Your task to perform on an android device: Contact customer support and ask about the poolside bar facility.
Image 0: 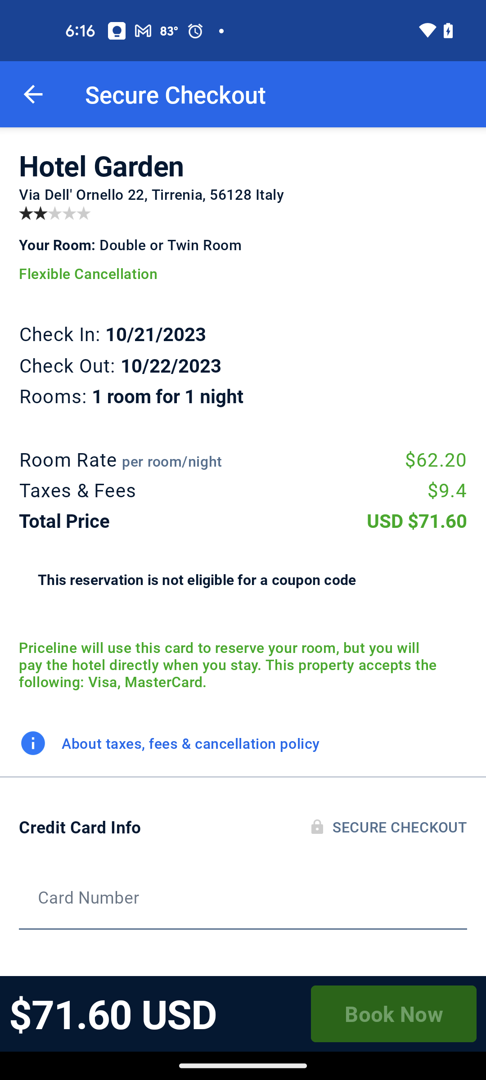
Go back to the previous screen
Step 0: press back button
Image 1: 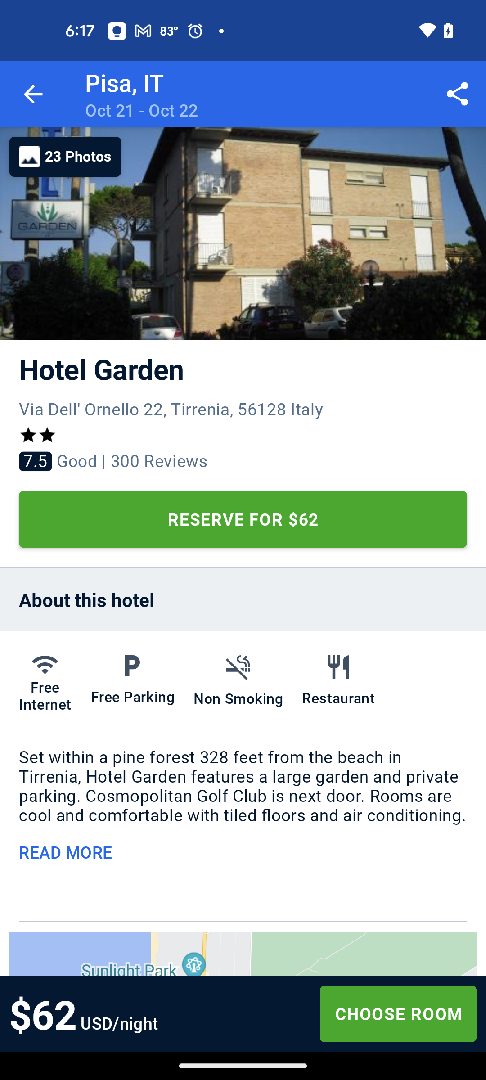
Go back to the previous screen
Step 1: press back button
Image 2: 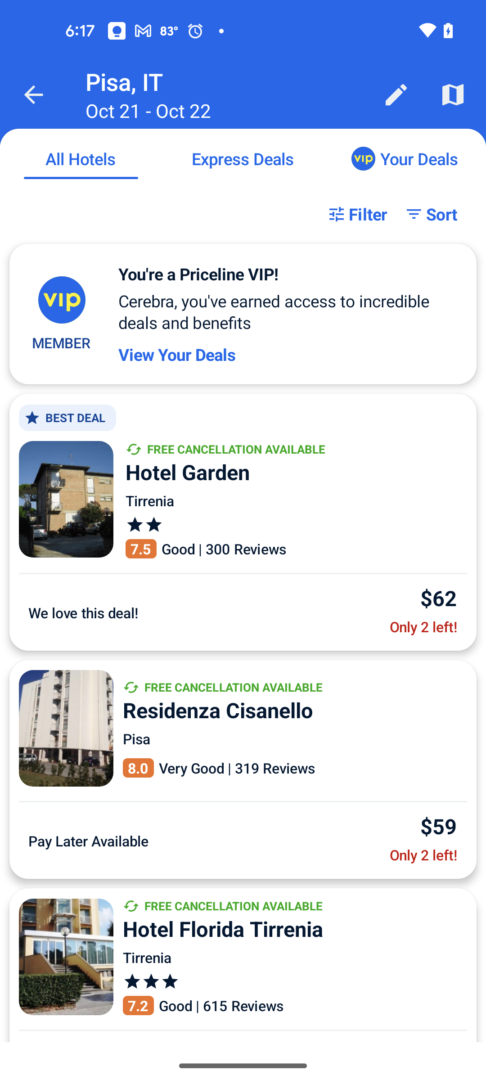
Go back to the previous screen
Step 2: press back button
Image 3: 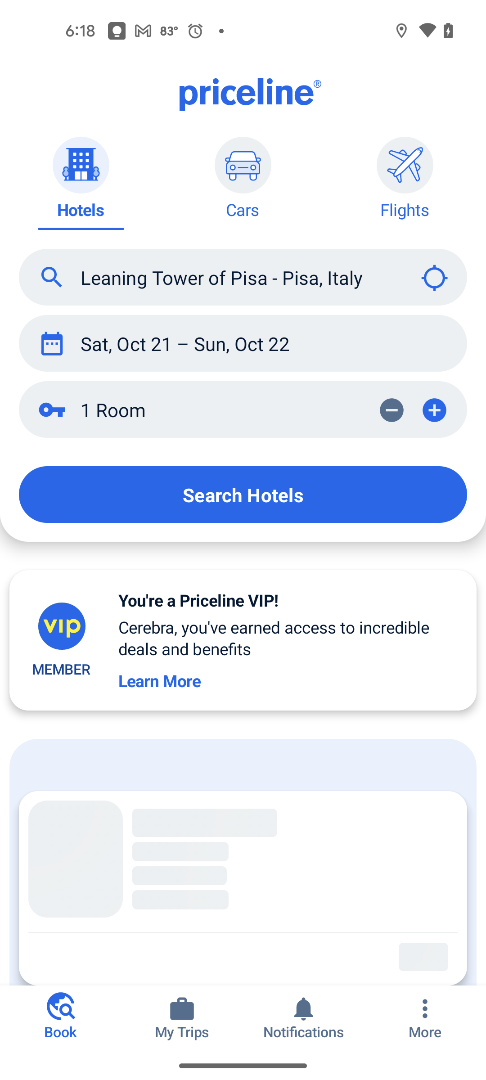
Click on the More at the bottom right of the screen
Step 3: click (425, 1008)
Image 4: 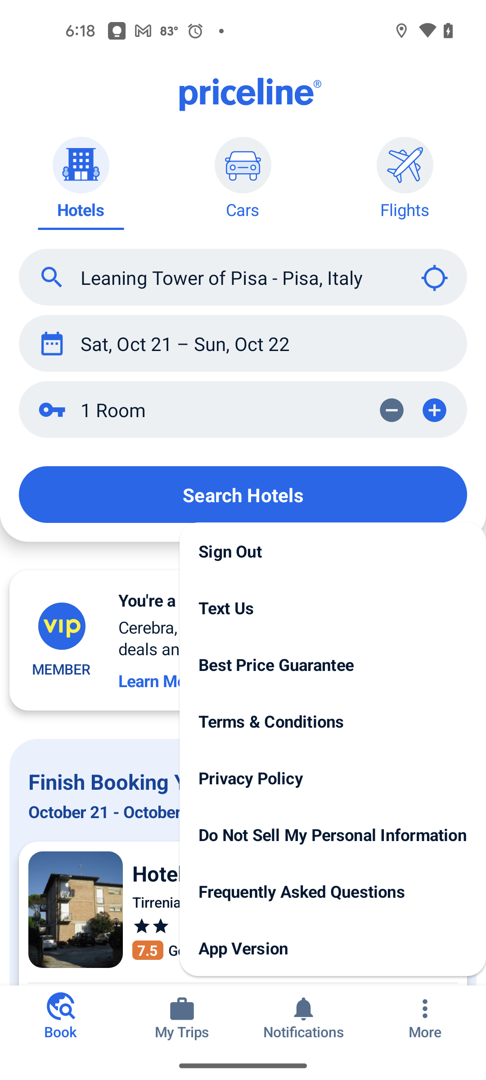
Click on the text Us in the More side bar
Step 4: click (332, 607)
Image 5: 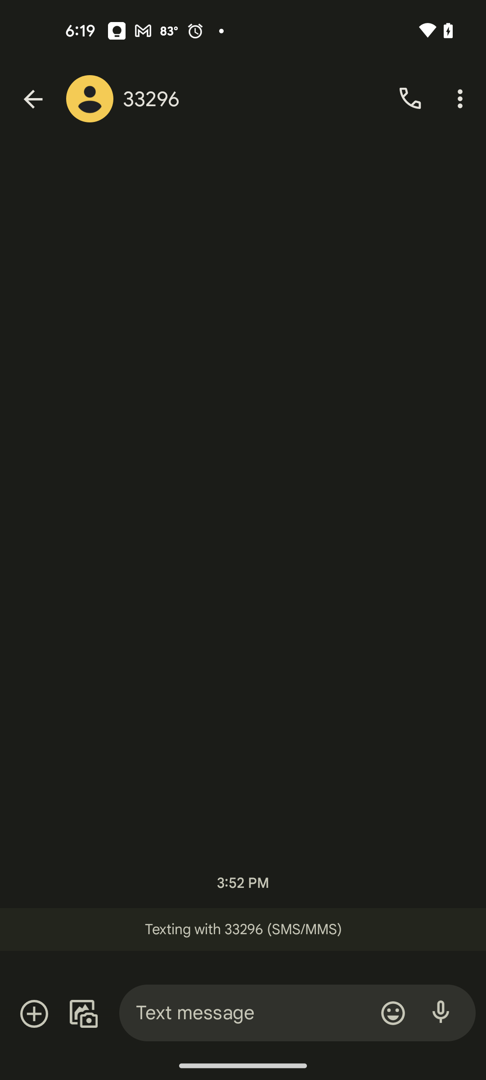
Type "is there any poolside bar facility available in Hotel Garden"
Step 5: type "is there any poolside bar facility available in Hotel Garden"
Image 6: 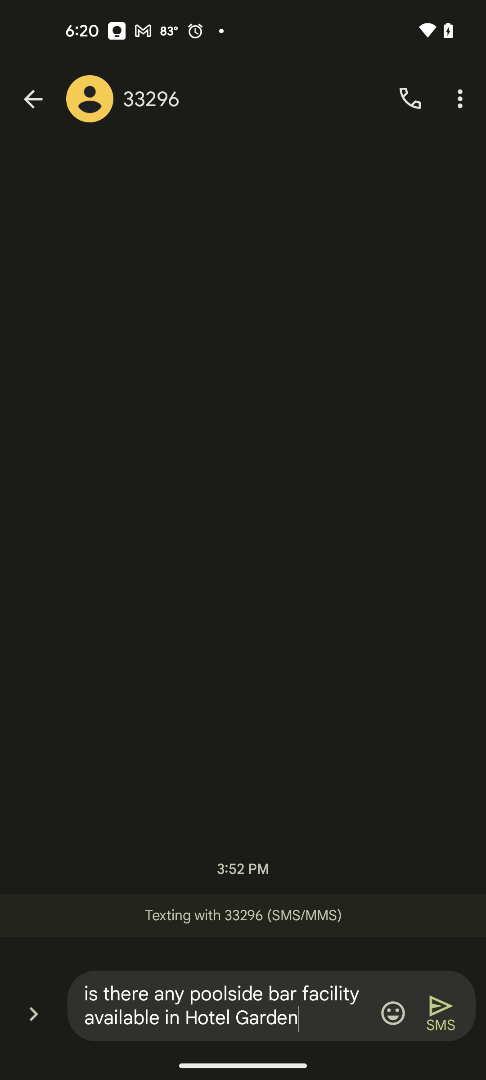
Click on the SMS at the bottom right of the screen
Step 6: click (447, 1012)